Your task to perform on an android device: In the YouTube Music app Share the XYZ playlist with dbwscratch.test.id3@gmail.com through Gmail
Image 0: 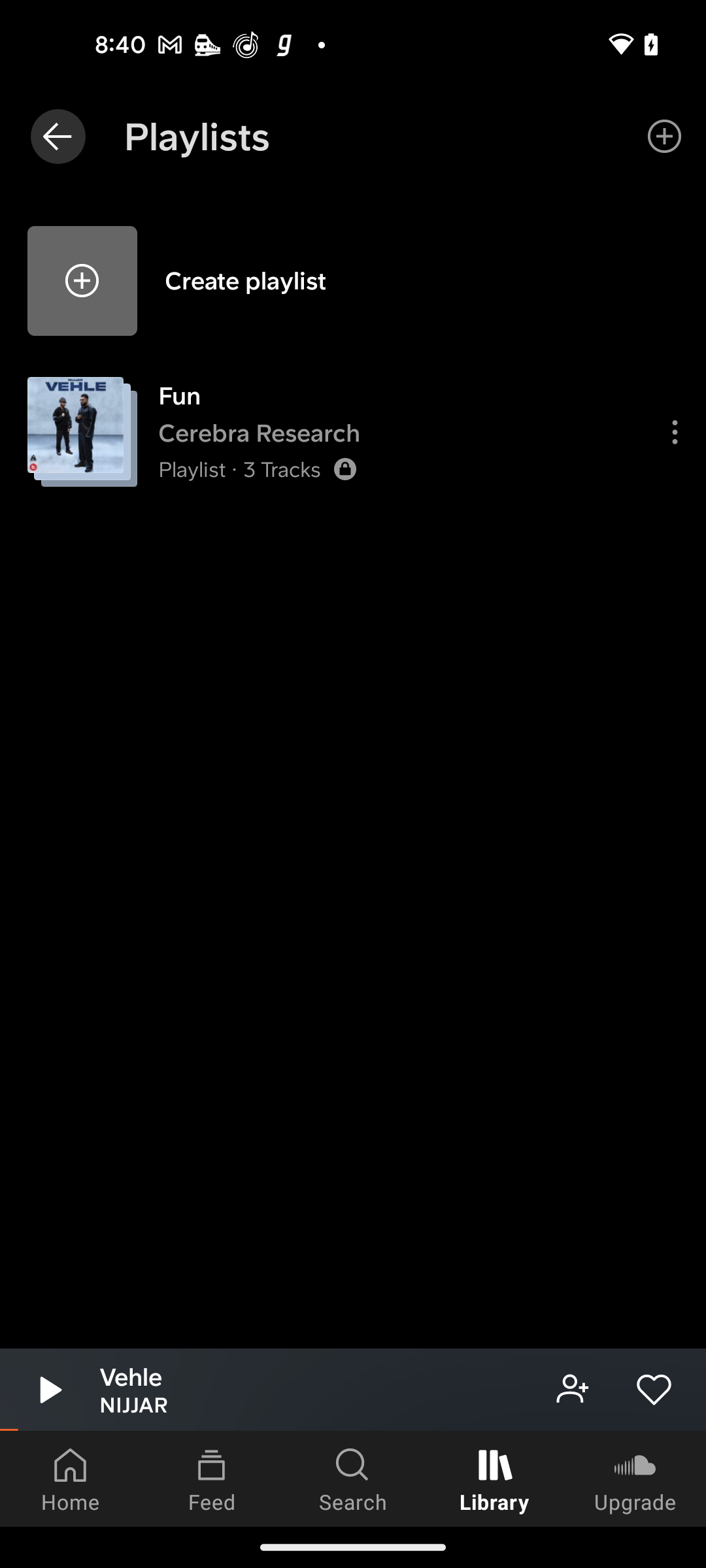
Open the YouTube Music app
Step 0: open app "YouTube Music"
Image 1: 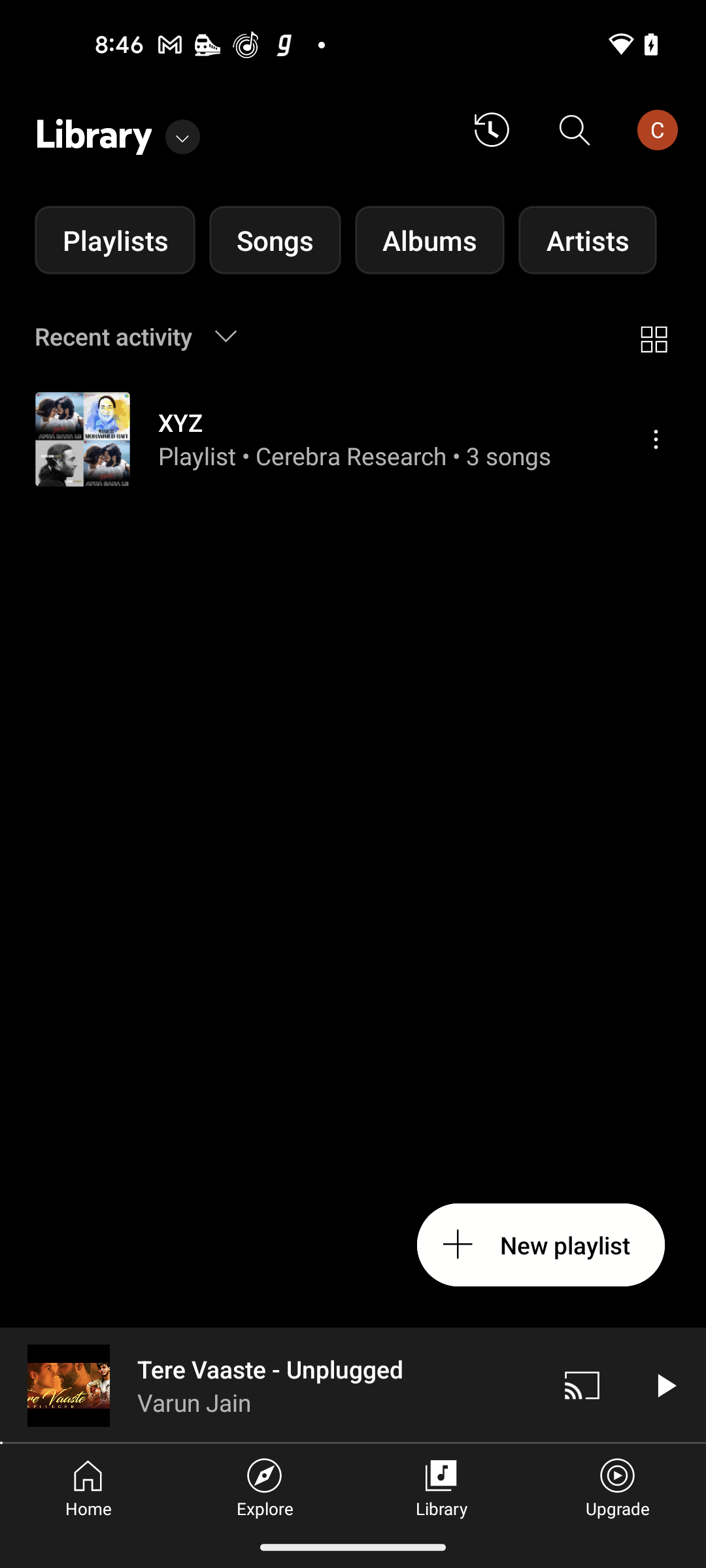
Click on three dots of the XYZ playlist
Step 1: click (656, 439)
Image 2: 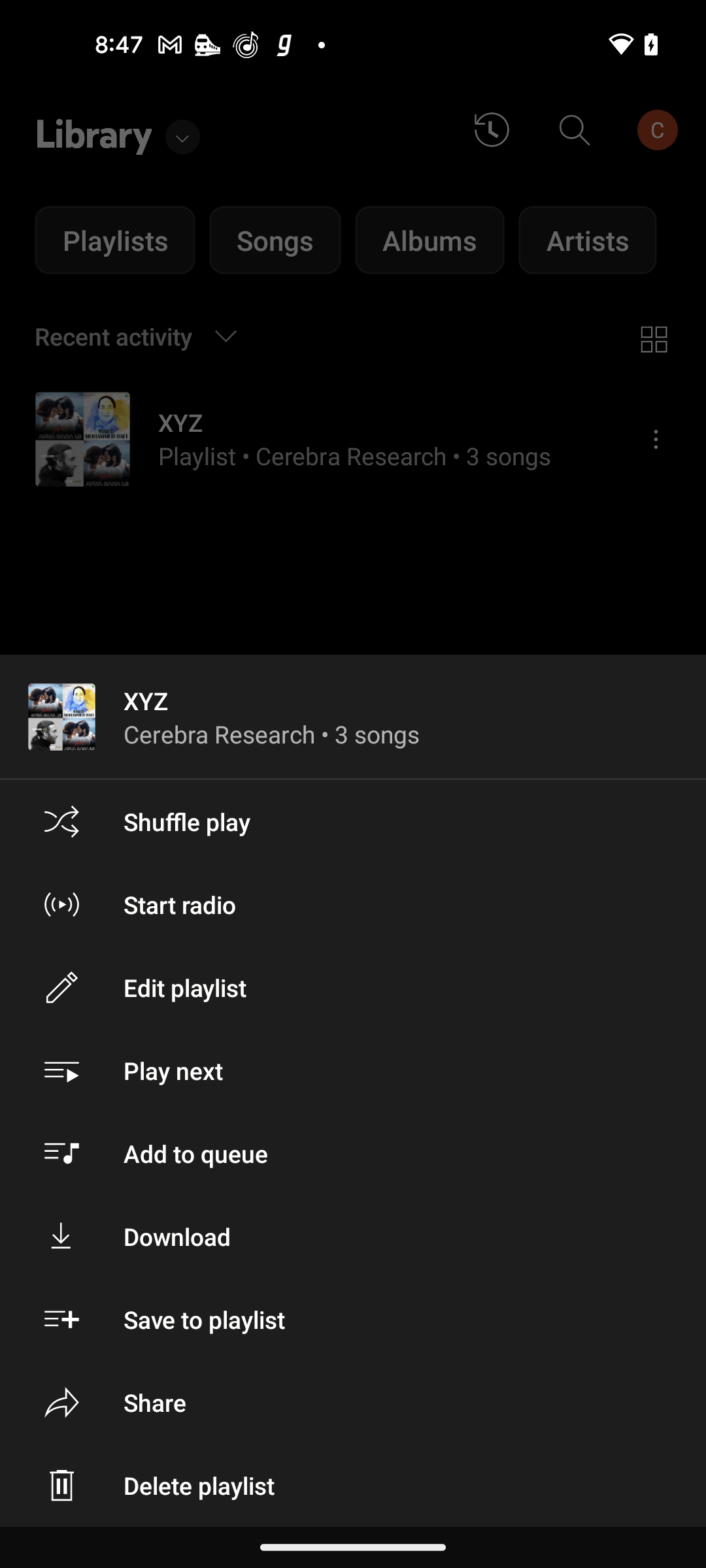
Click on the Share option
Step 2: click (353, 1401)
Image 3: 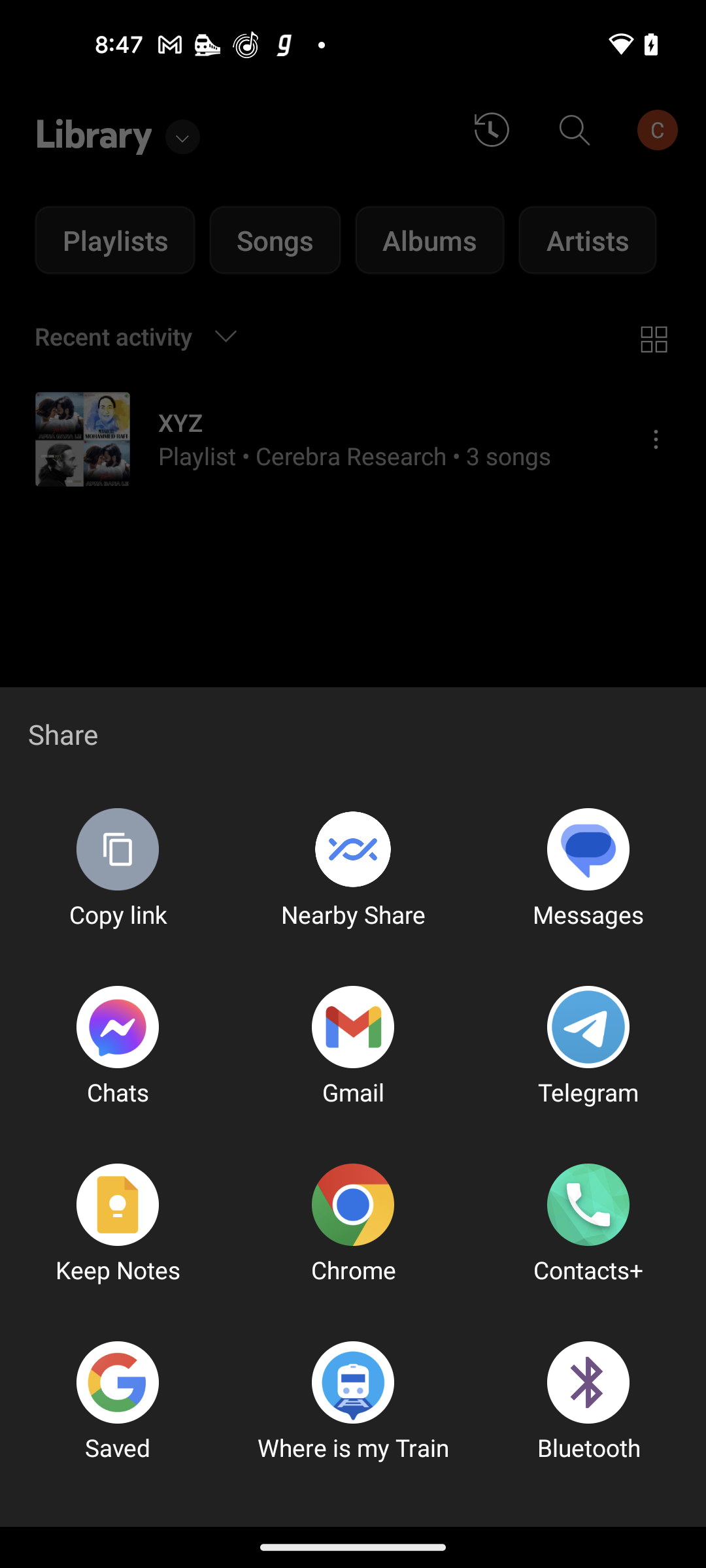
Click on the Gmail app
Step 3: click (353, 1027)
Image 4: 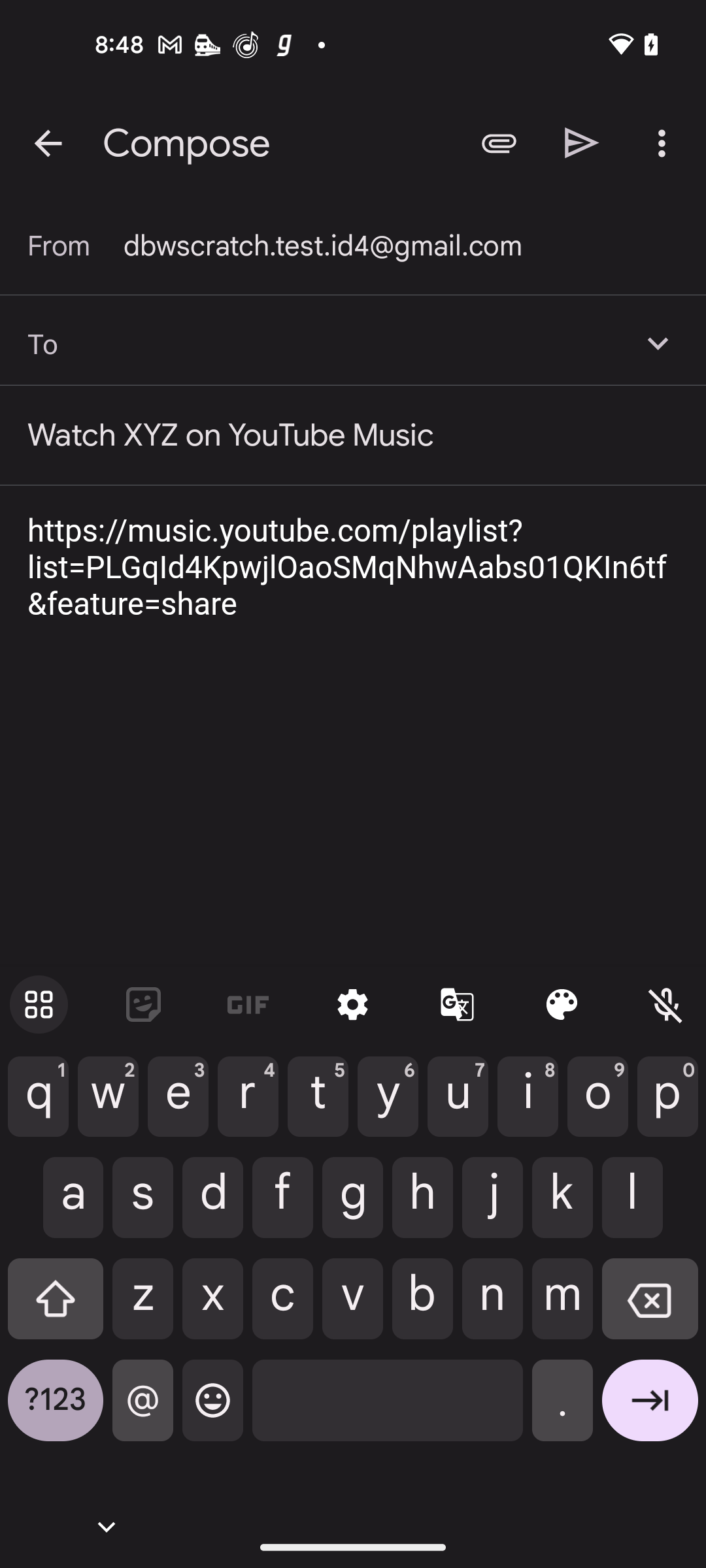
Enter email Id dbwscratch.test.id3@gmail.com
Step 4: type "dbwscratch.test.id3@gmail.com"
Image 5: 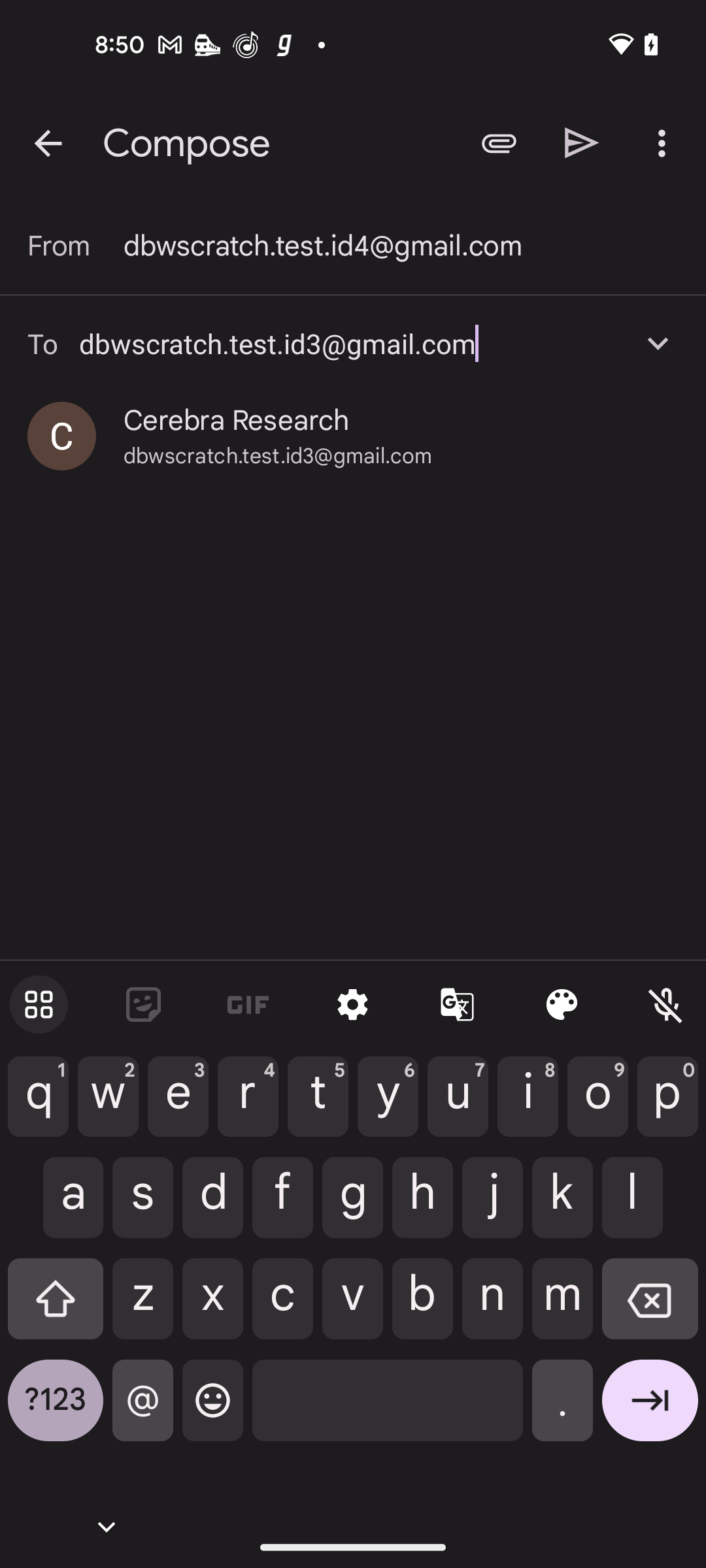
Select Cerebra Research id
Step 5: click (401, 436)
Image 6: 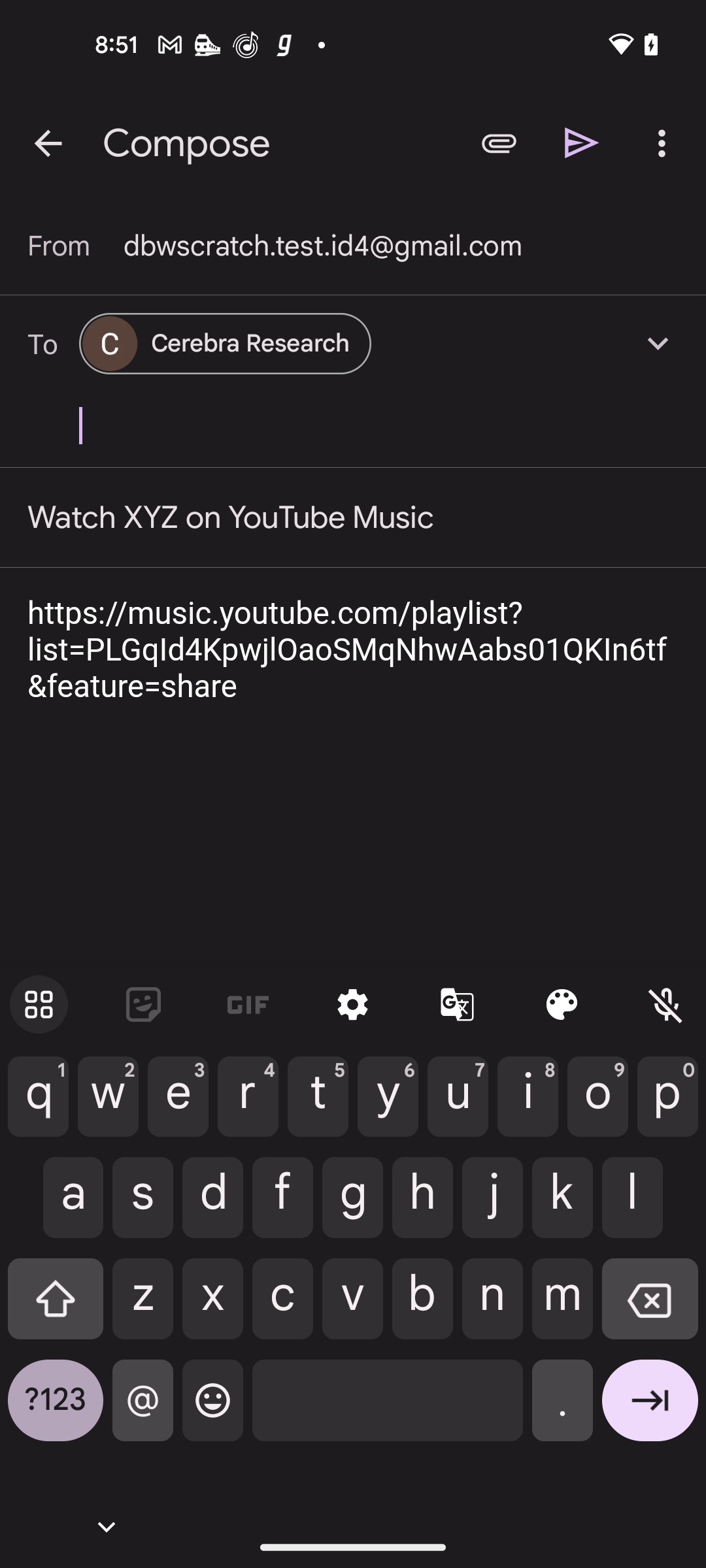
click on the send button at the top right side
Step 6: click (582, 142)